Your task to perform on an android device: I'd want to view all of my reminders set by me
Image 0: 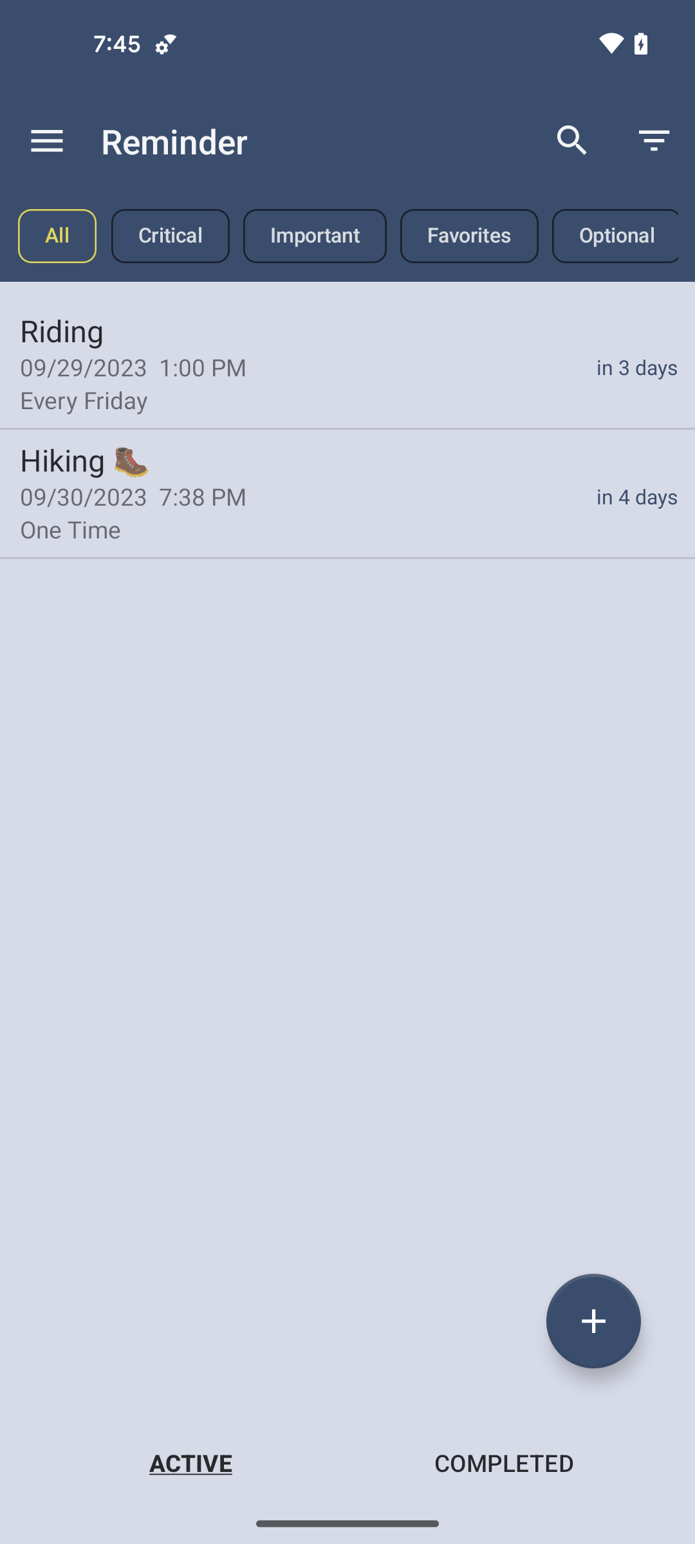
select the all tab at the top left side of the screen
Step 0: click (57, 235)